Your task to perform on an android device: In the festive spirit of christmas, I embark on a quest for the perfect black dress in size 40 through the enchanting aisles of the Westside app
Image 0: 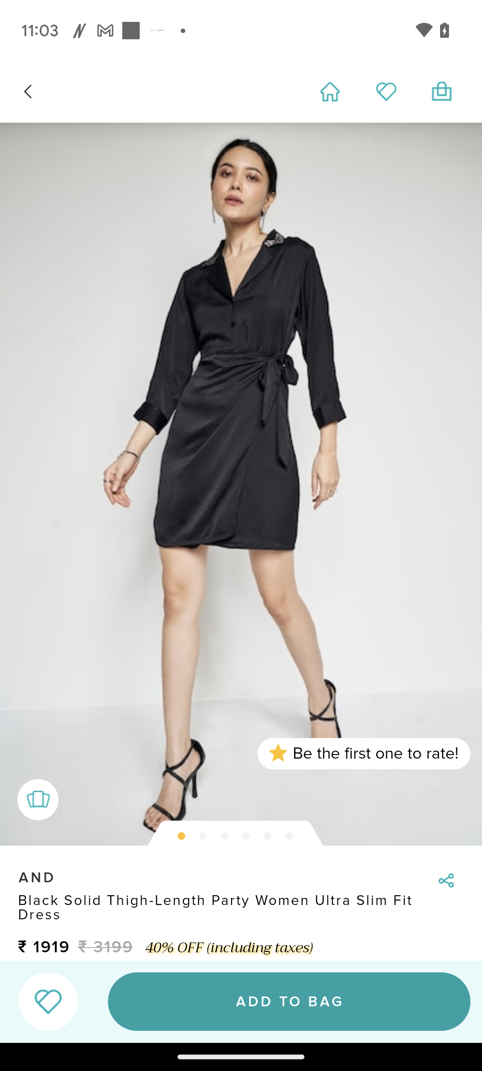
Open the Westside app
Step 0: open app "Westside"
Image 1: 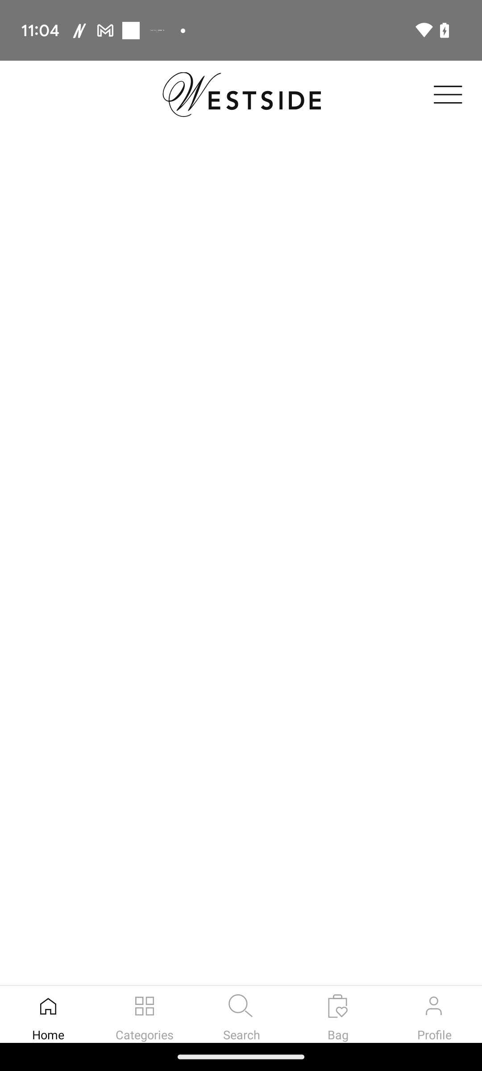
Open the Westside app
Step 1: wait
Image 2: 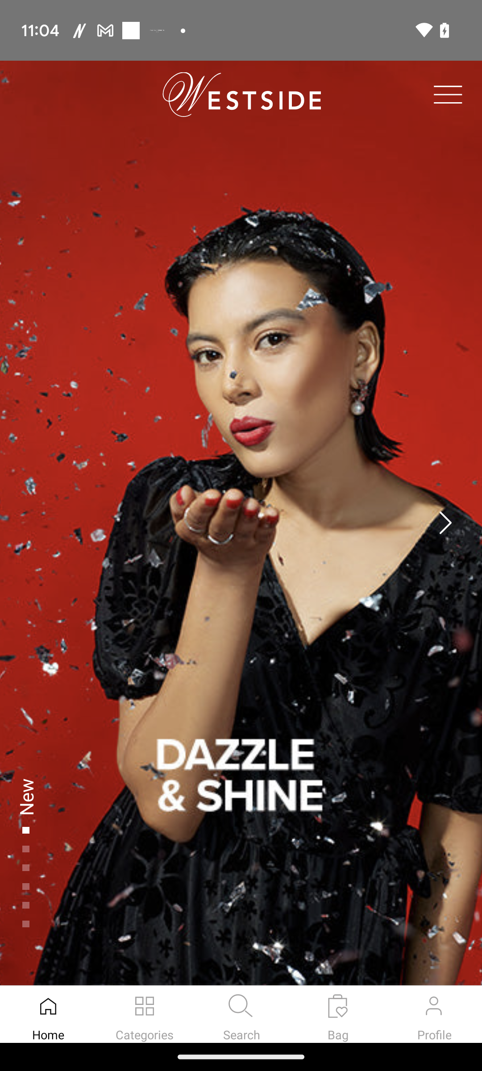
Click on the search icon
Step 2: click (241, 552)
Image 3: 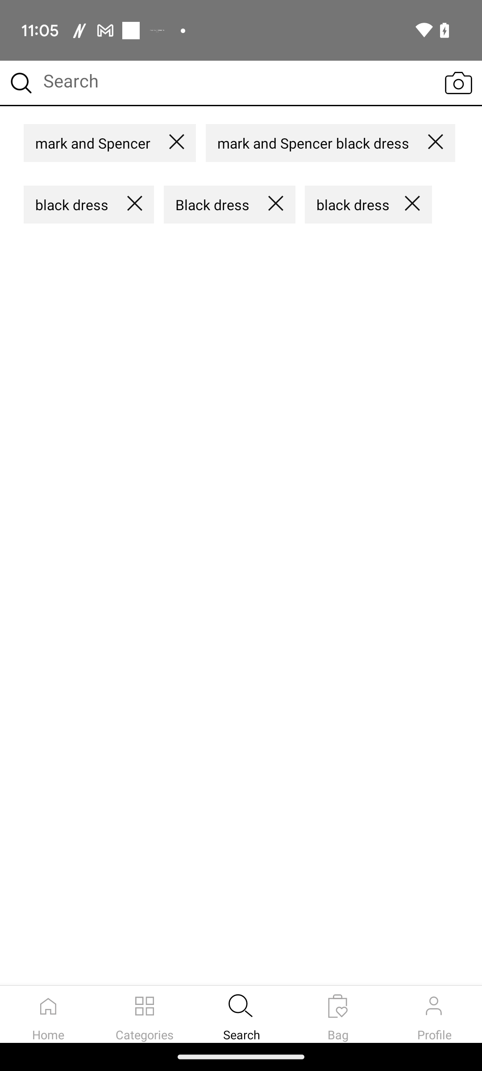
Click on the search bar 
Step 3: click (234, 83)
Image 4: 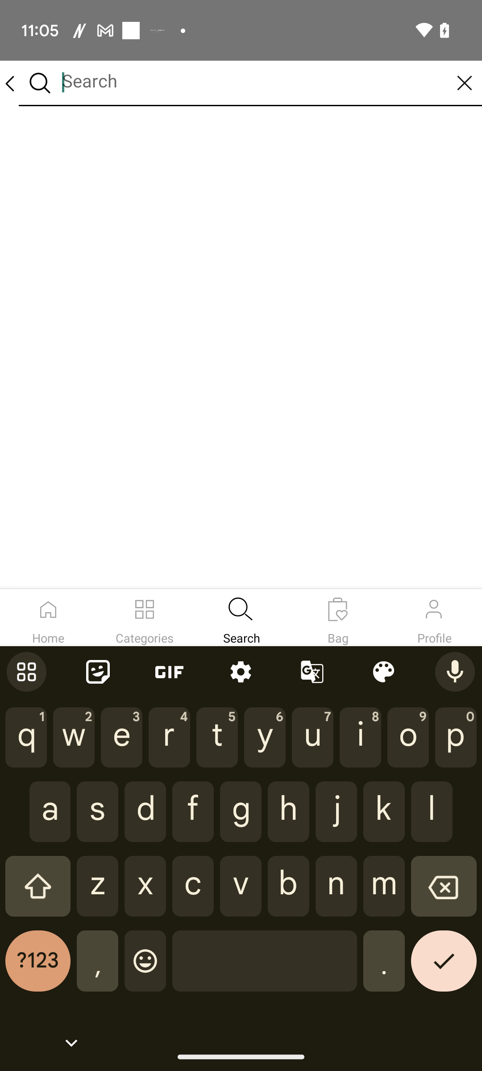
Type Black dress in search bar
Step 4: type "Black Dress "
Image 5: 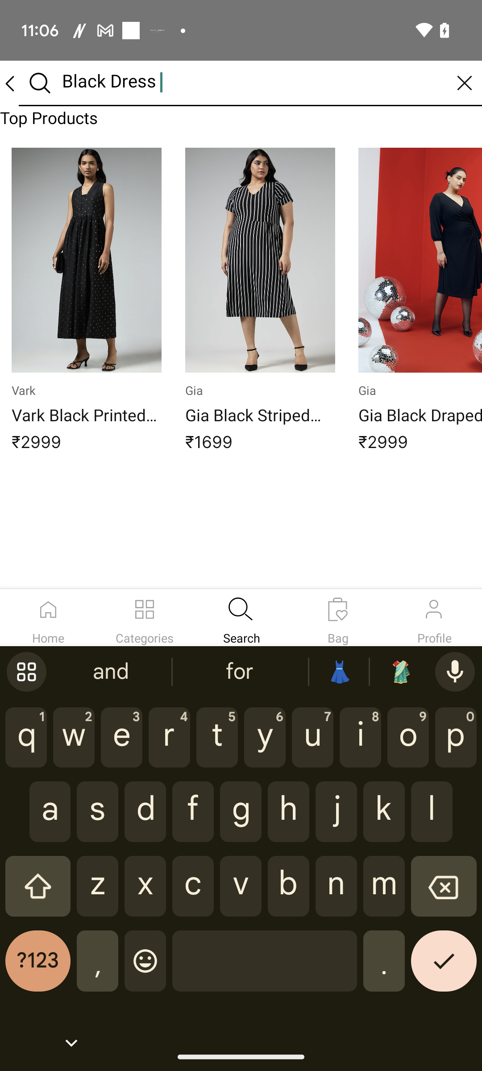
Click on the Right key icon
Step 5: click (444, 968)
Image 6: 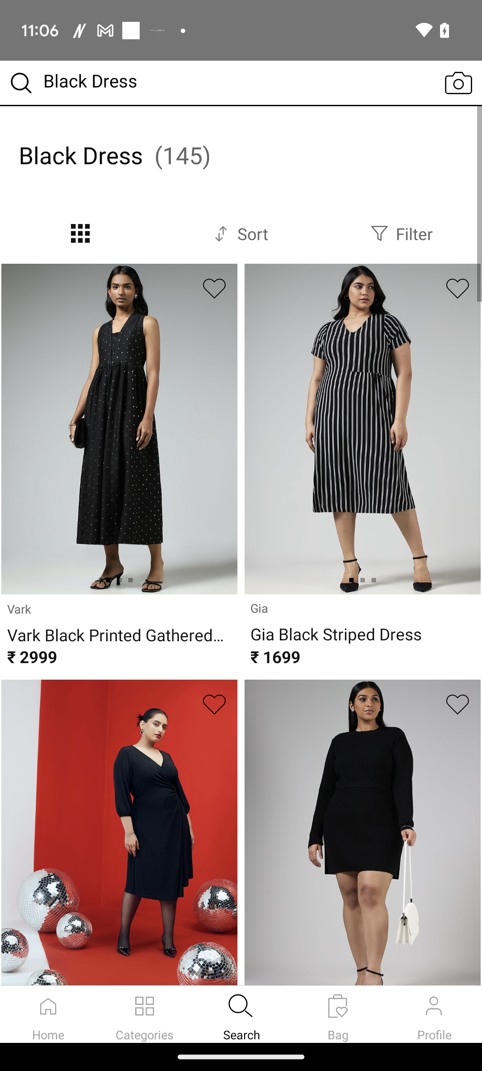
Click on the Right key icon
Step 6: wait
Image 7: 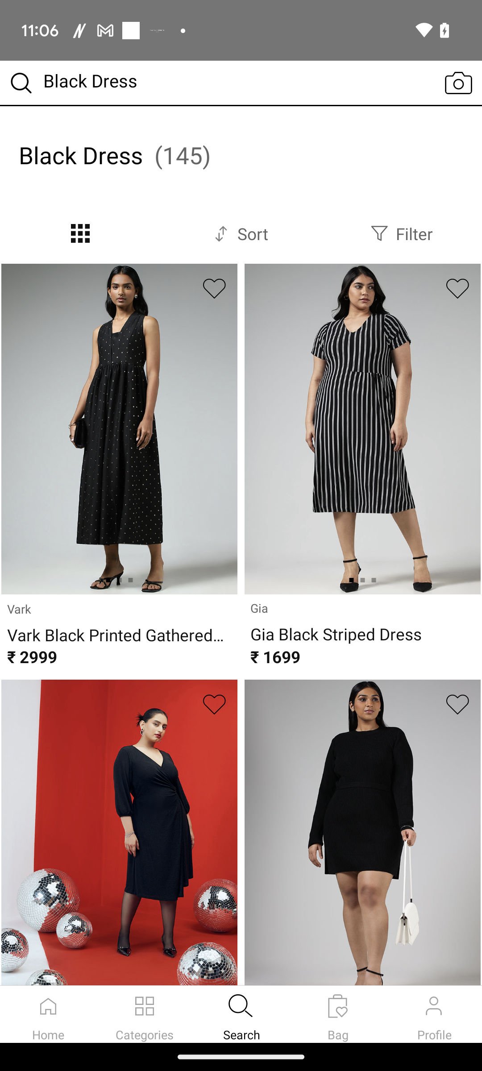
Click on the third dress
Step 7: click (241, 552)
Image 8: 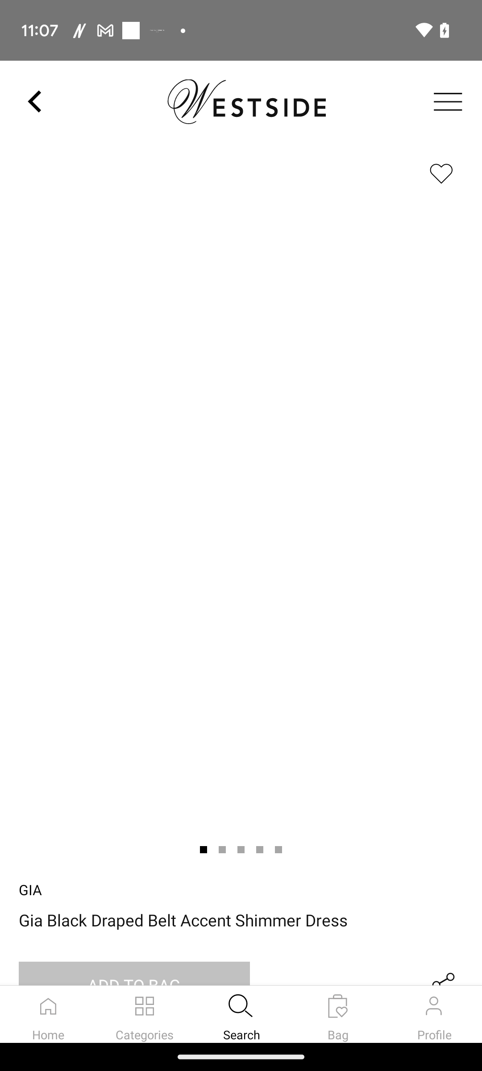
Click on the third dress
Step 8: wait